Your task to perform on an android device: I'd like to see the product details of the Samsung 7 kg Fully-Automatic Top Loading Washing Machine in the Amazon app.
Image 0: 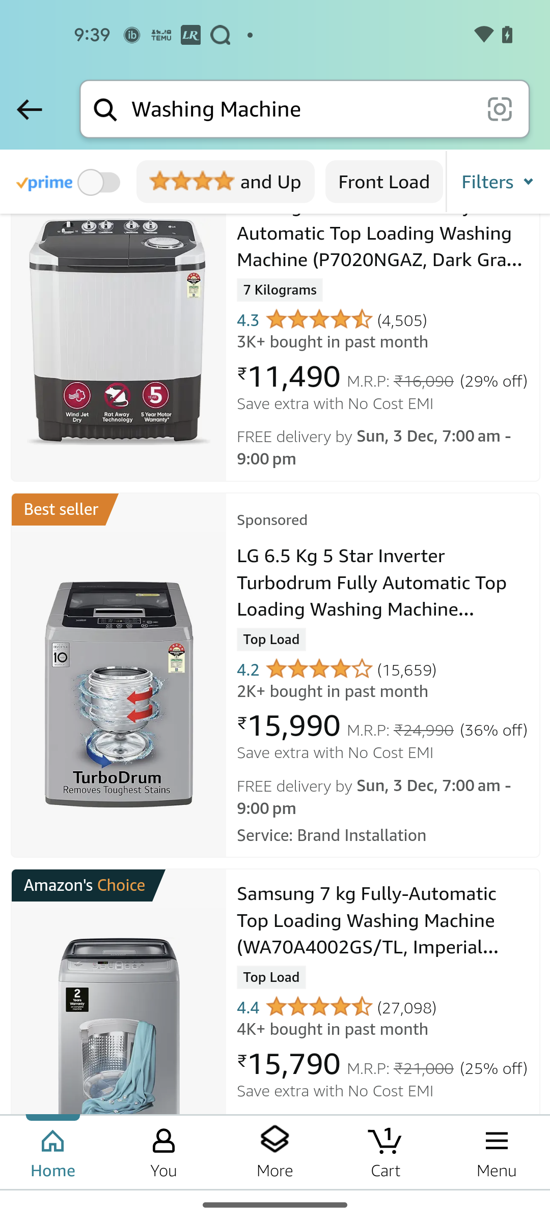
Open the Samsung 7 kg Fully-Automatic Top Loading Washing Machine
Step 0: click (383, 920)
Image 1: 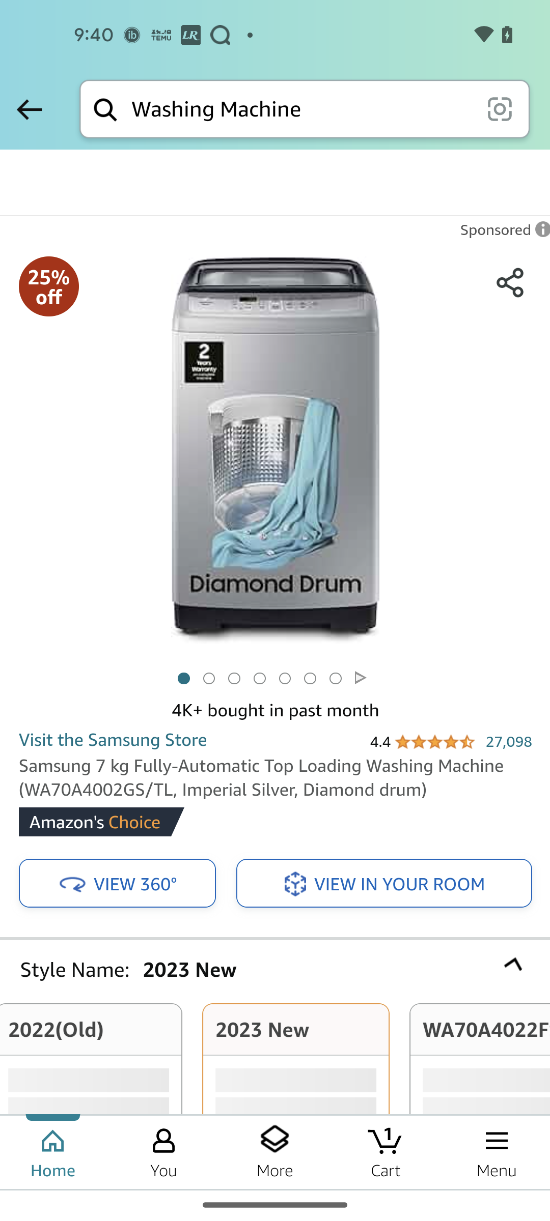
Swipe up to view details
Step 1: scroll down
Image 2: 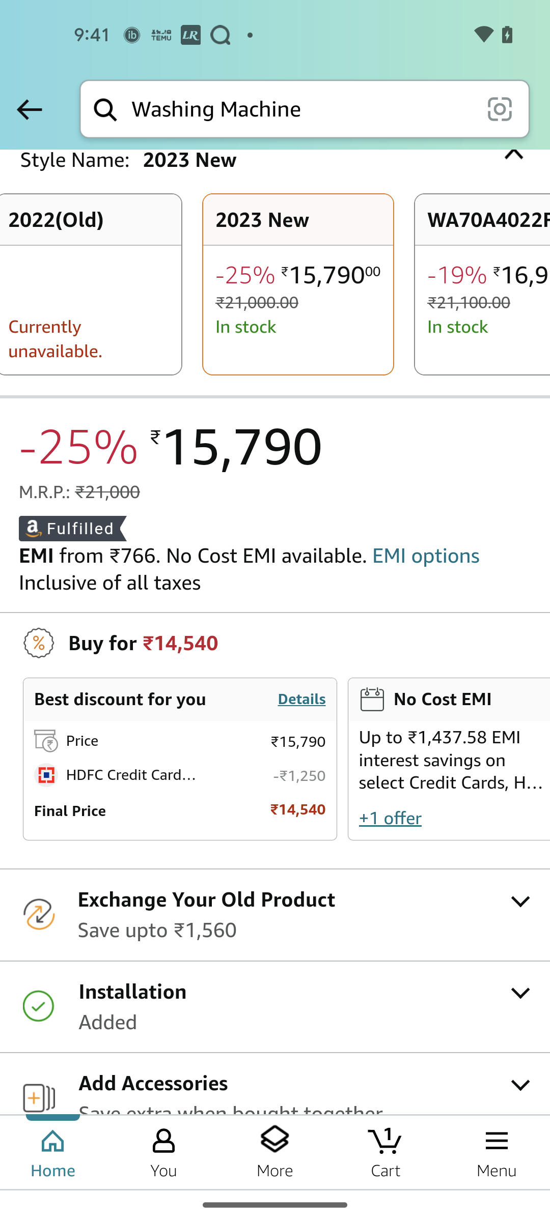
Swipe up to view details
Step 2: scroll down
Image 3: 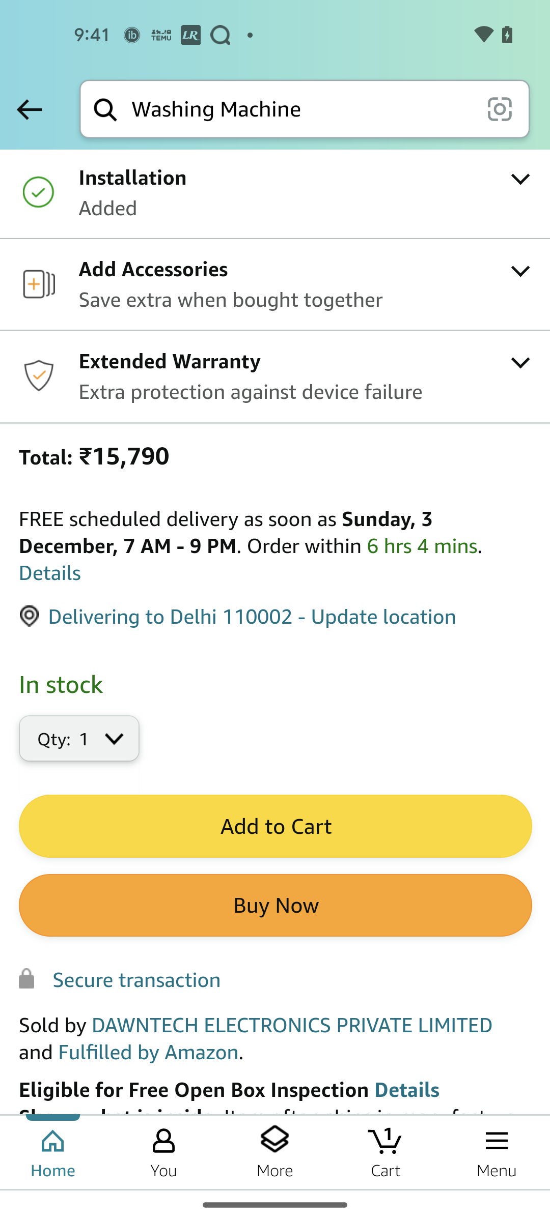
Swipe up to view details
Step 3: scroll down
Image 4: 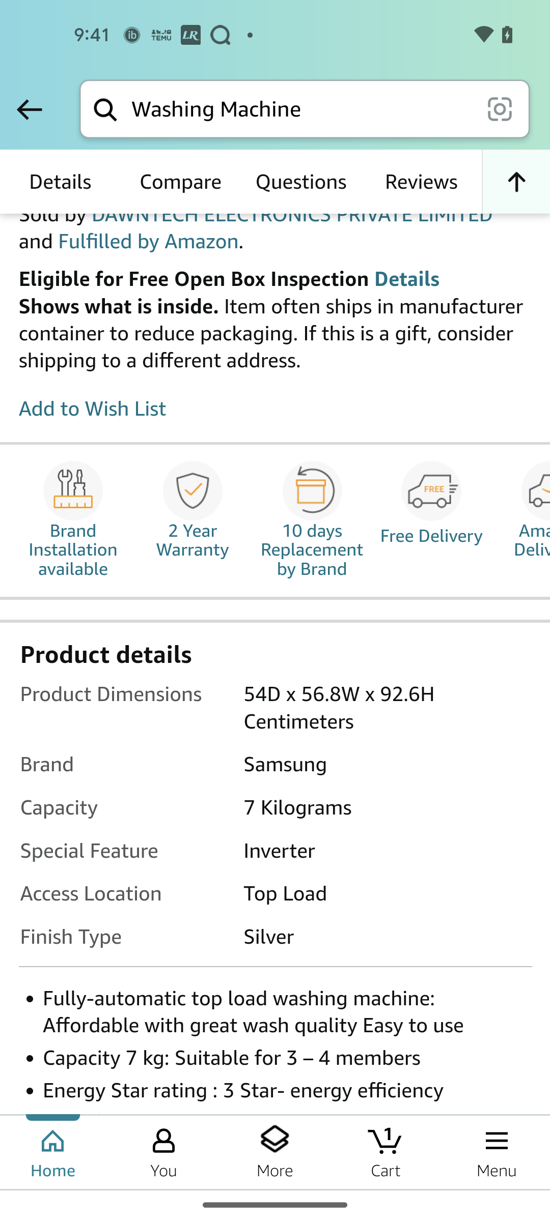
Click on details option
Step 4: click (60, 182)